Your task to perform on an android device: I want to plan an itinerary on the Trip.com app for my mom and dad from 29th of December to 3rd of January when the'll be together. It'll include some art which my dad likes and Urban views which is a liking of my mom.
Image 0: 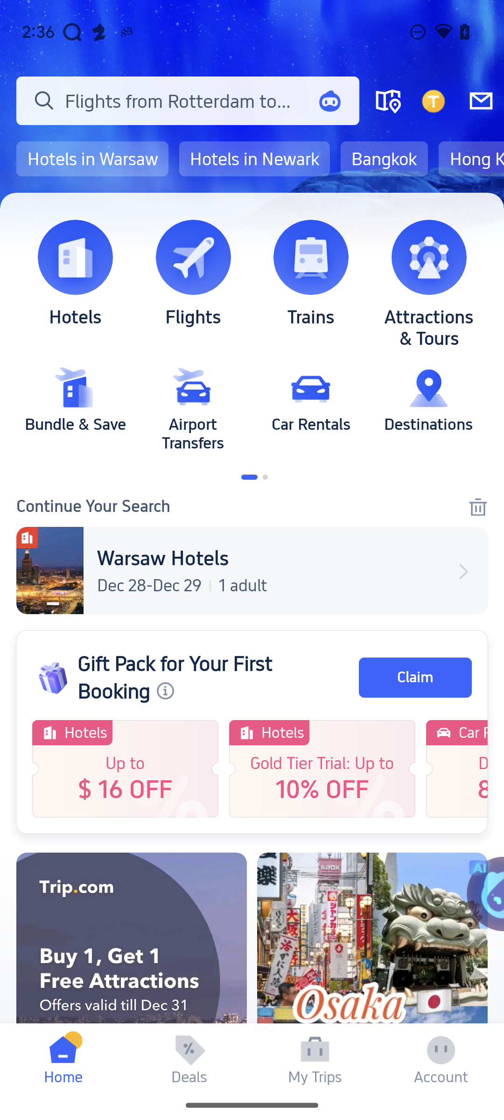
Click on the My Trips option.
Step 0: click (315, 1057)
Image 1: 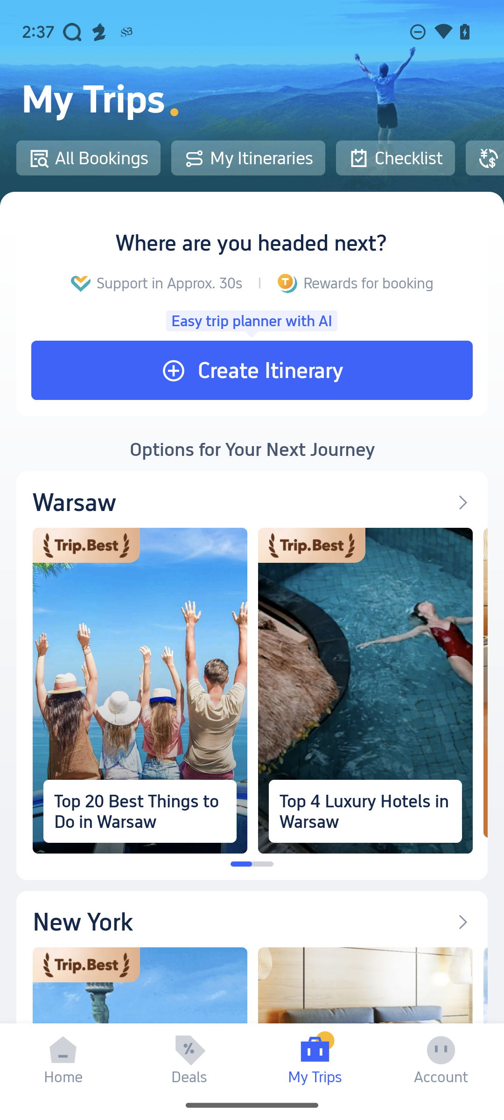
Click on the Create Itinerary option.
Step 1: click (271, 370)
Image 2: 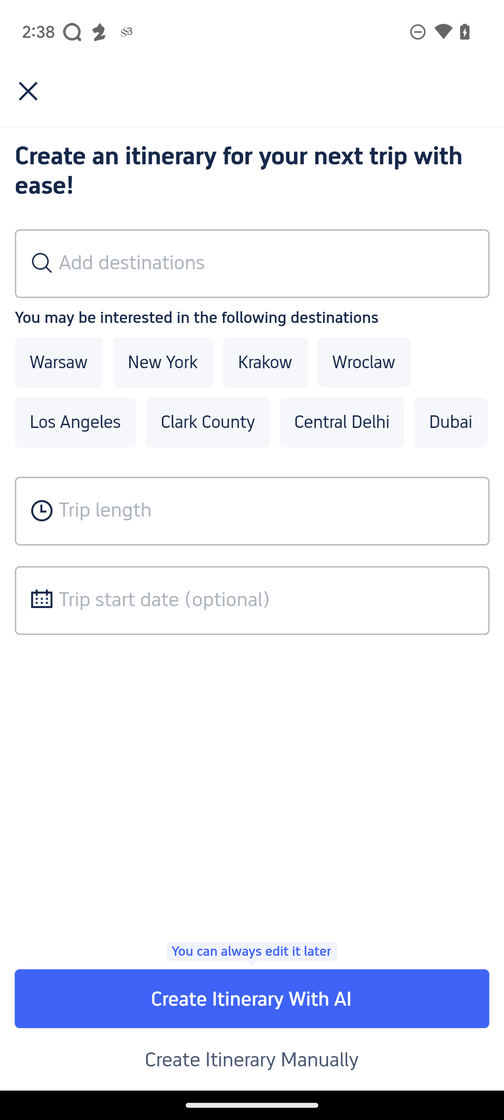
Click on the Add destinations text box.
Step 2: click (252, 264)
Image 3: 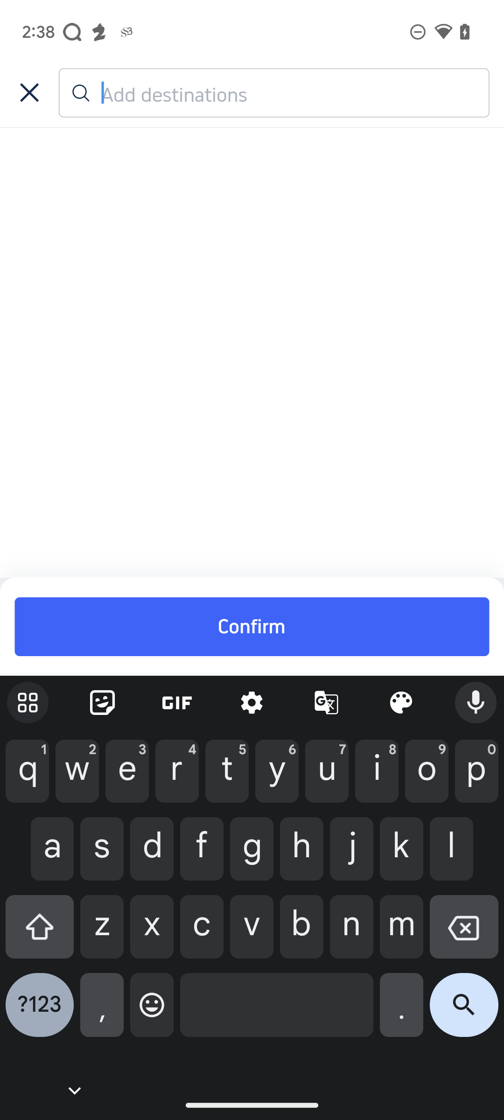
Enter Edison in the destination text box.
Step 3: type "Edison"
Image 4: 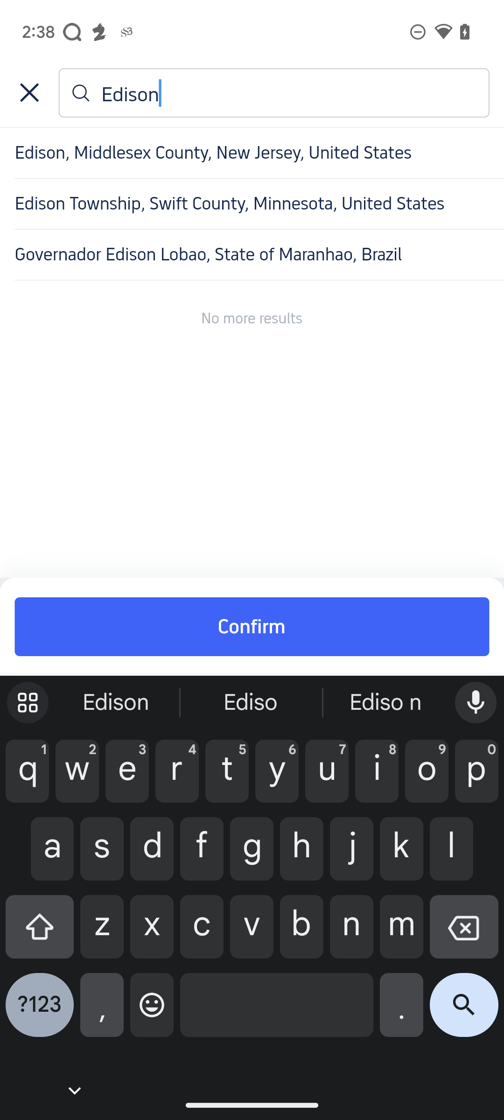
Click on the first suggestion.
Step 4: click (252, 153)
Image 5: 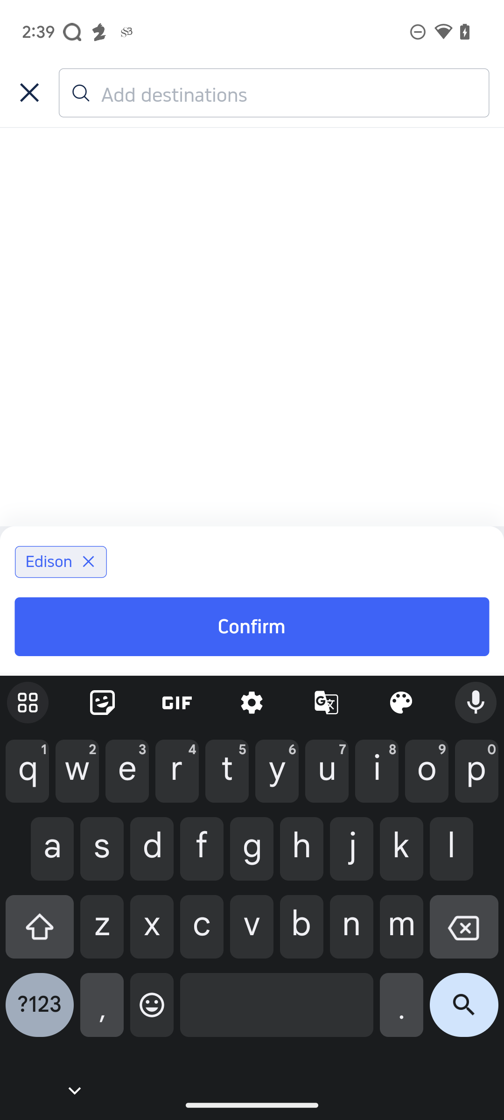
Click on confirm button.
Step 5: click (252, 616)
Image 6: 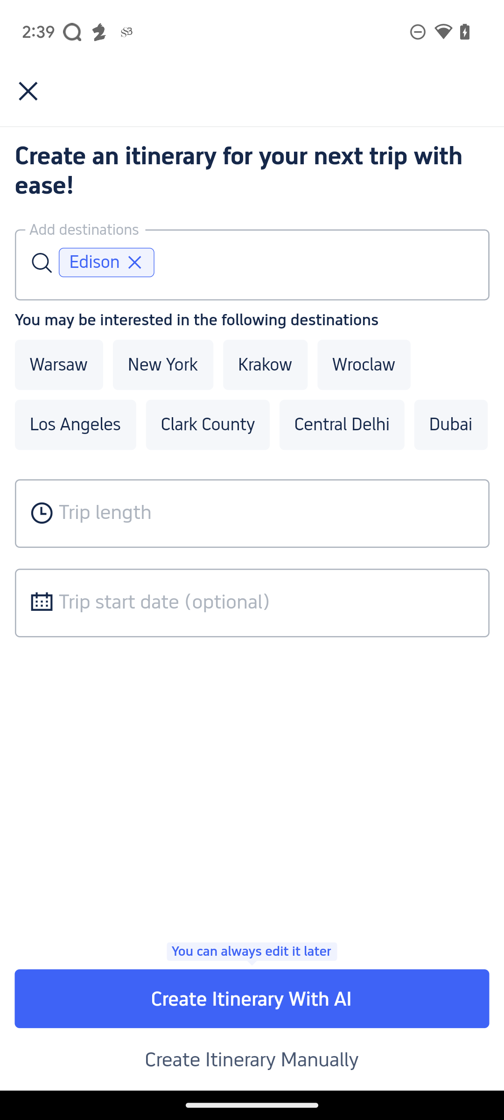
Click on Trip length option.
Step 6: click (252, 513)
Image 7: 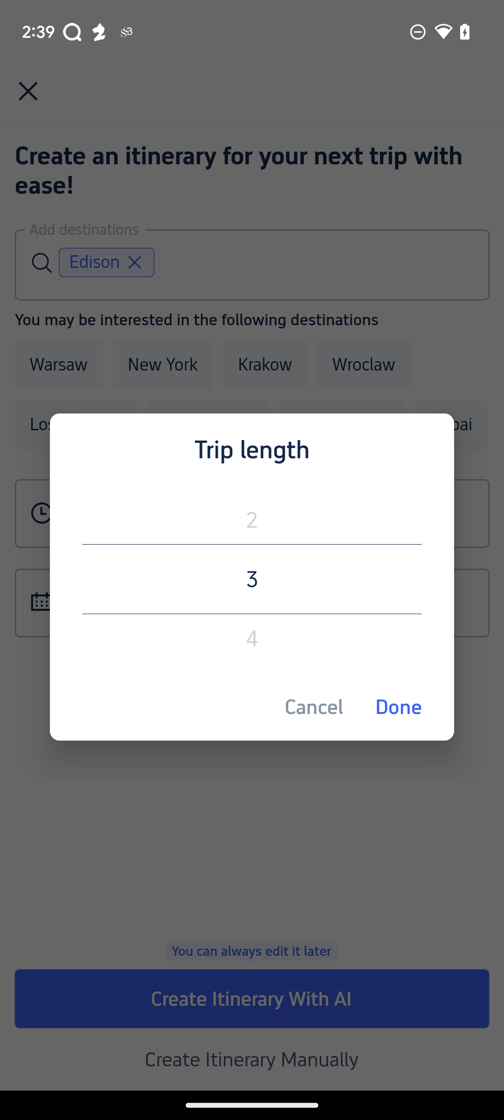
Swipe up on the trip length days to select 6 days.
Step 7: scroll down
Image 8: 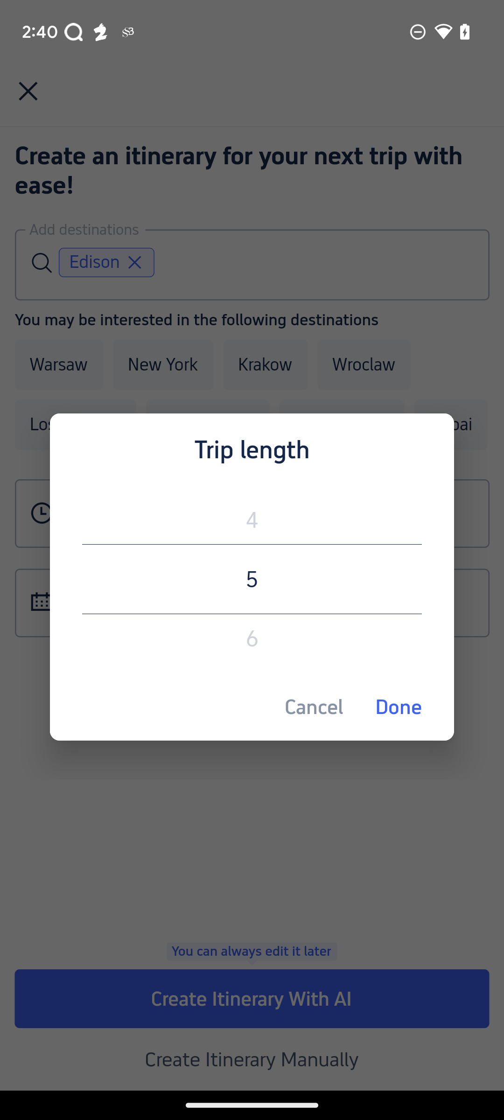
Swipe up on the trip length days to select 6 days.
Step 8: scroll down
Image 9: 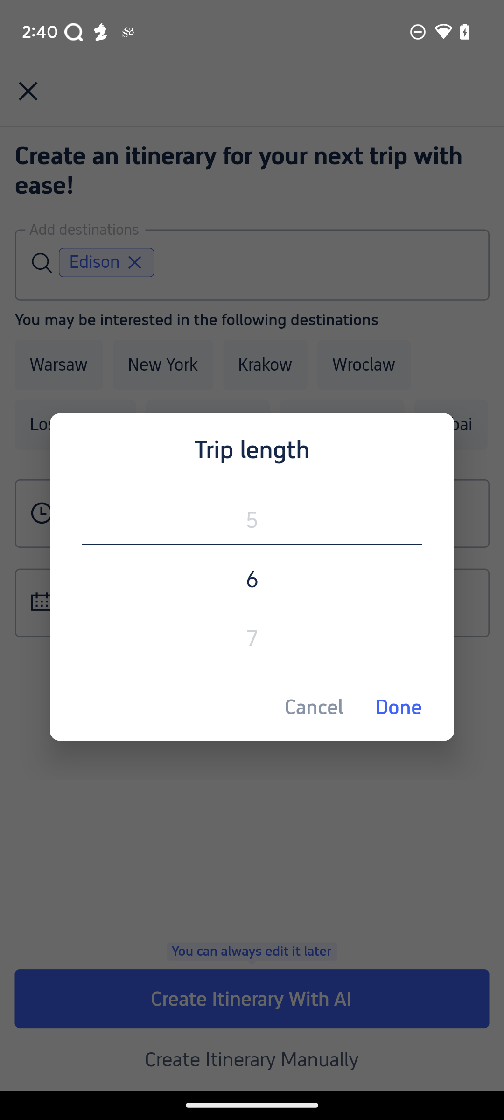
Click on Done option.
Step 9: click (382, 707)
Image 10: 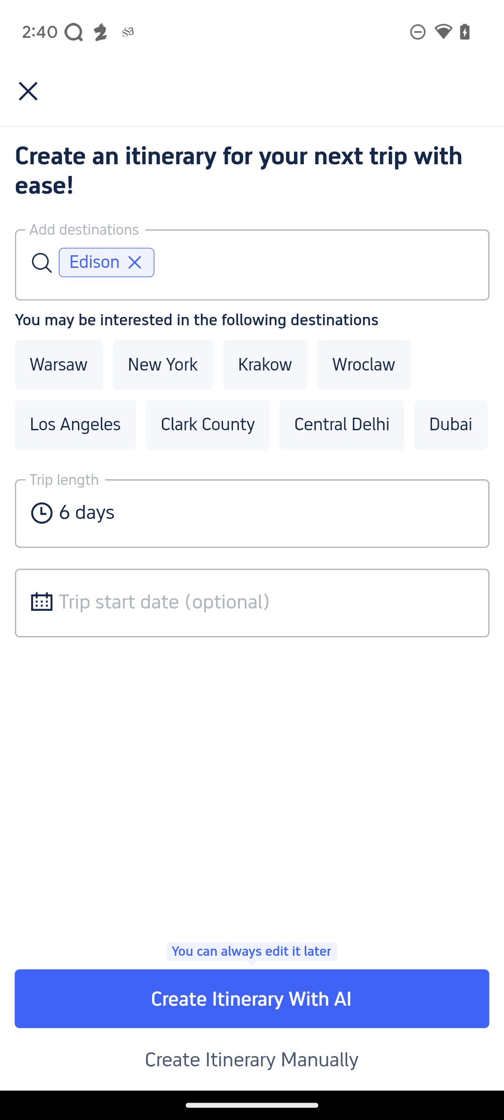
Click on Create Itinerary with AI button.
Step 10: click (252, 998)
Image 11: 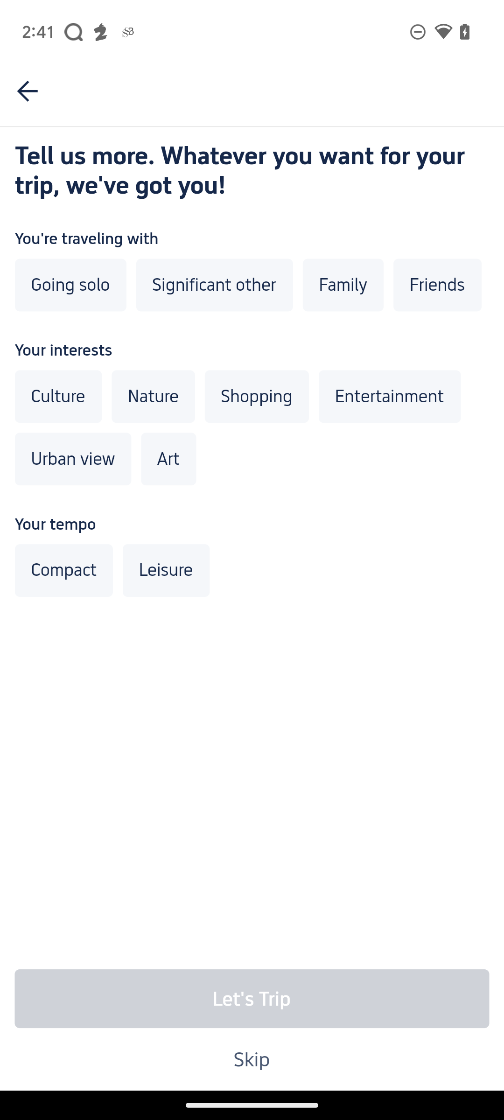
Click on Family option.
Step 11: click (343, 285)
Image 12: 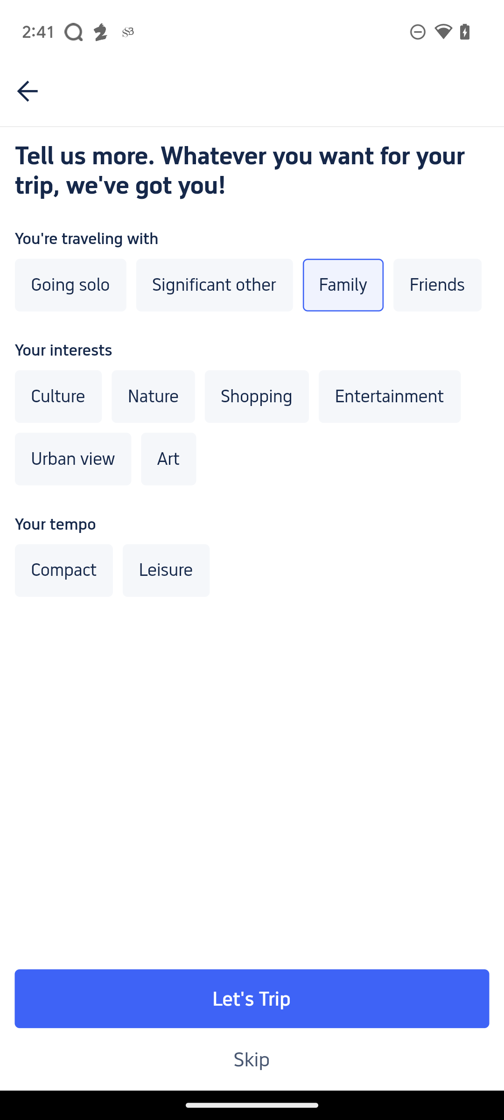
Click on Urban View option.
Step 12: click (73, 459)
Image 13: 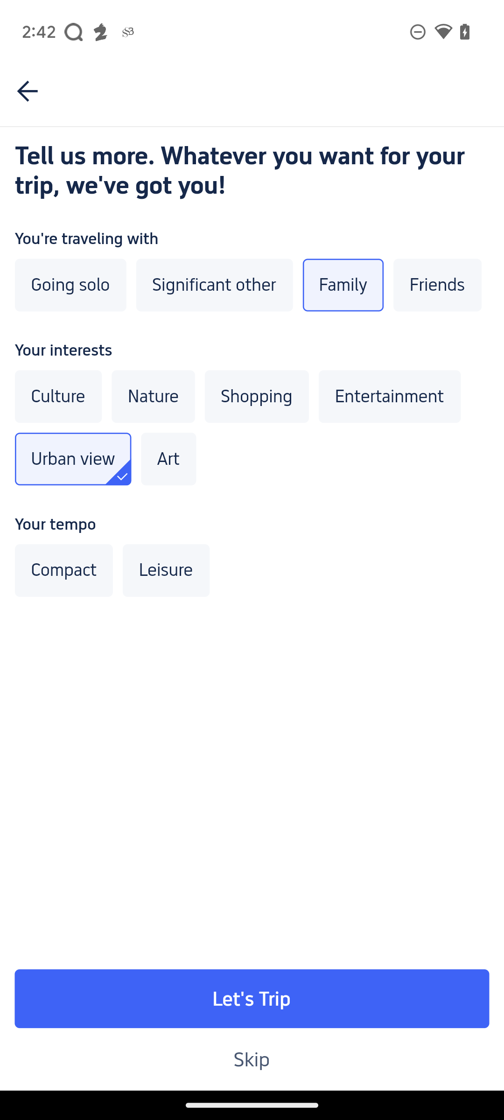
Click on the Art option.
Step 13: click (168, 459)
Image 14: 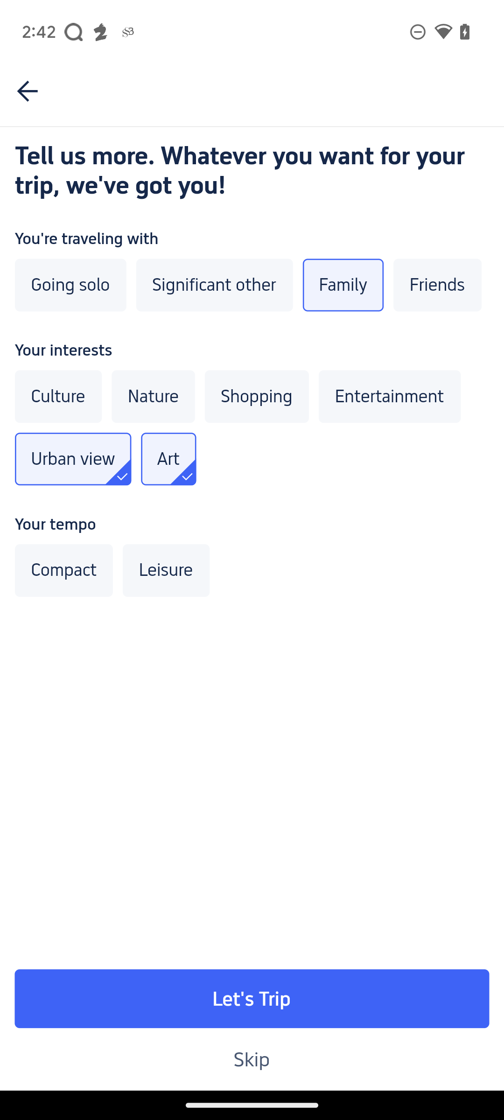
Click on the Leisure option.
Step 14: click (166, 570)
Image 15: 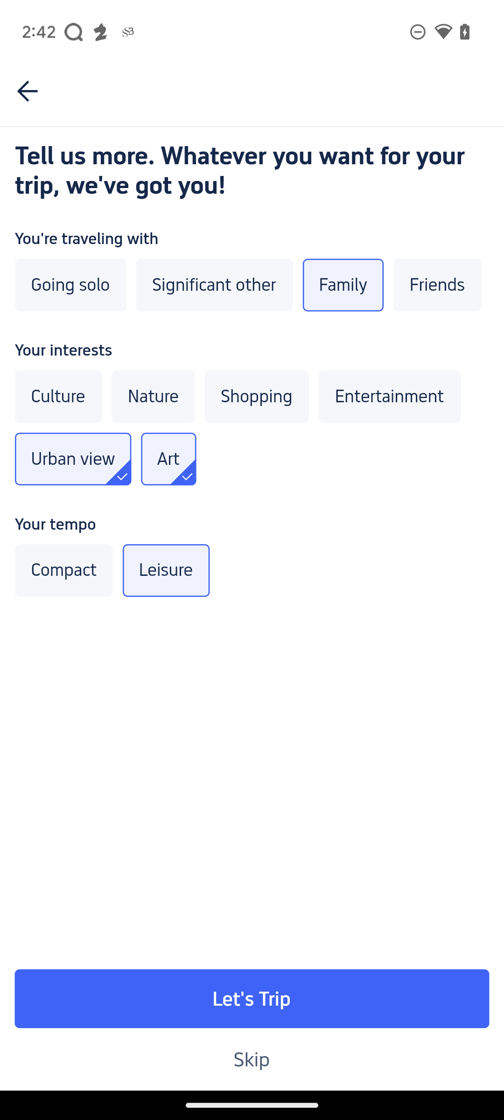
Click on the Let's Trip button.
Step 15: click (252, 998)
Image 16: 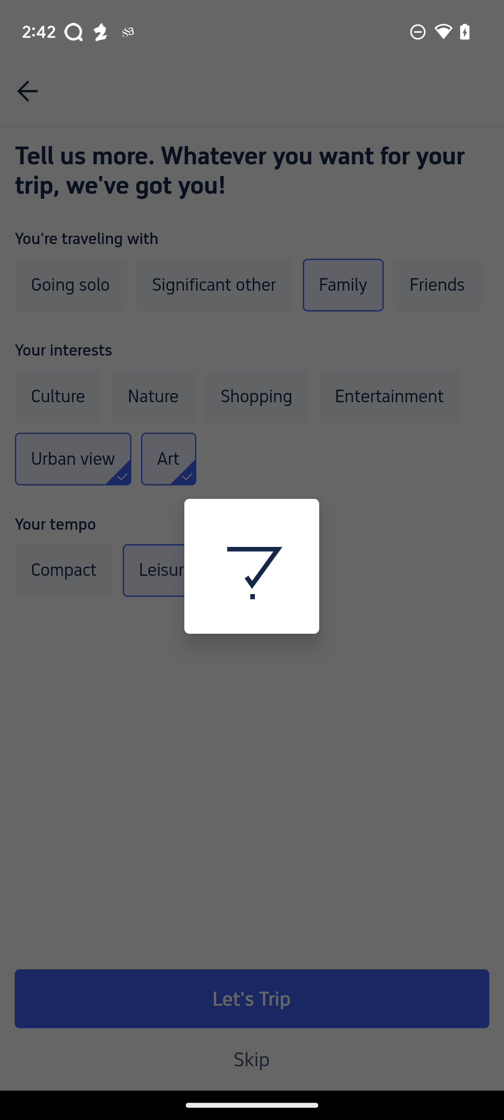
Click on the Let's Trip button.
Step 16: wait
Image 17: 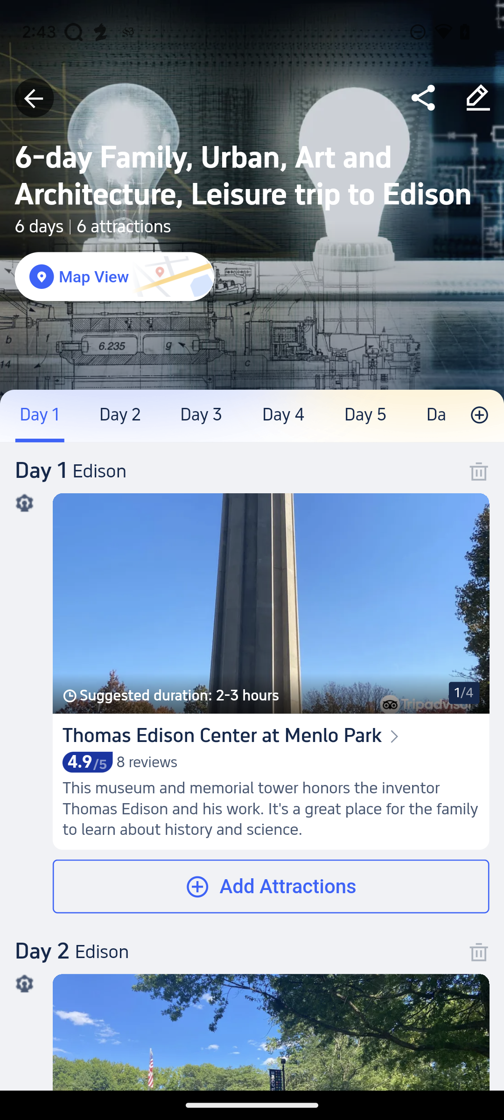
Swipe up to view full itinerary.
Step 17: scroll down
Image 19: 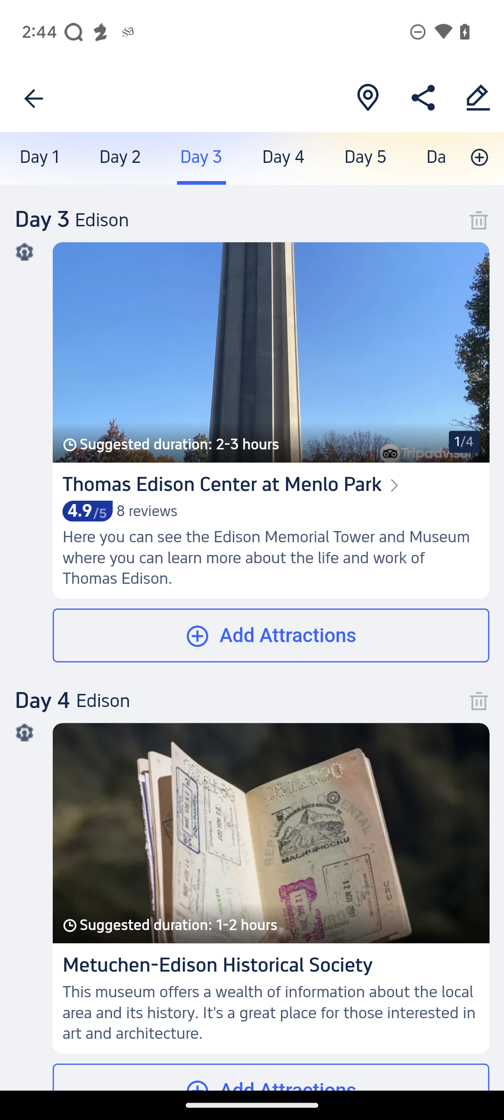
Swipe up to view full itinerary.
Step 19: scroll down
Image 20: 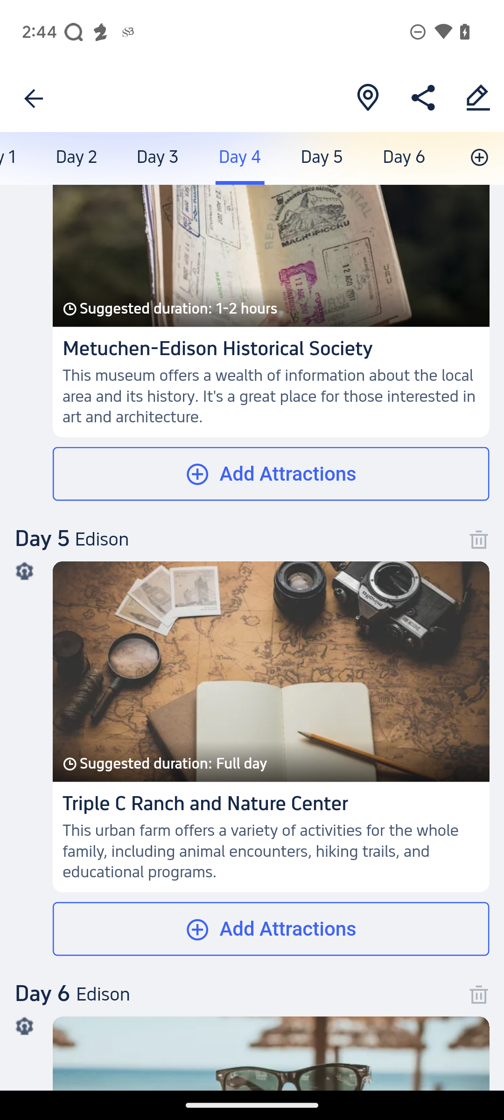
Swipe up to view full itinerary.
Step 20: scroll down